Your task to perform on an android device: Share the My Voice recorded file with my friend Cerebra Research at dbwscratch.test.id4@gmail.com using gmail in the Sound Recorder Plus app.
Image 0: 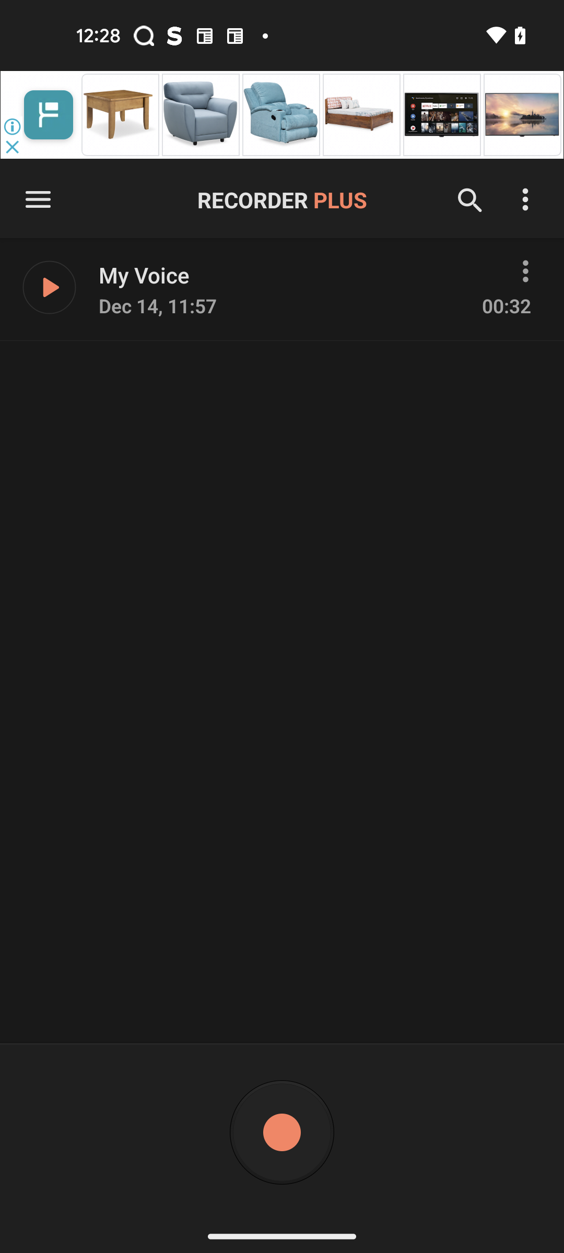
Click on the three dots of My Voice audio file
Step 0: click (525, 273)
Image 1: 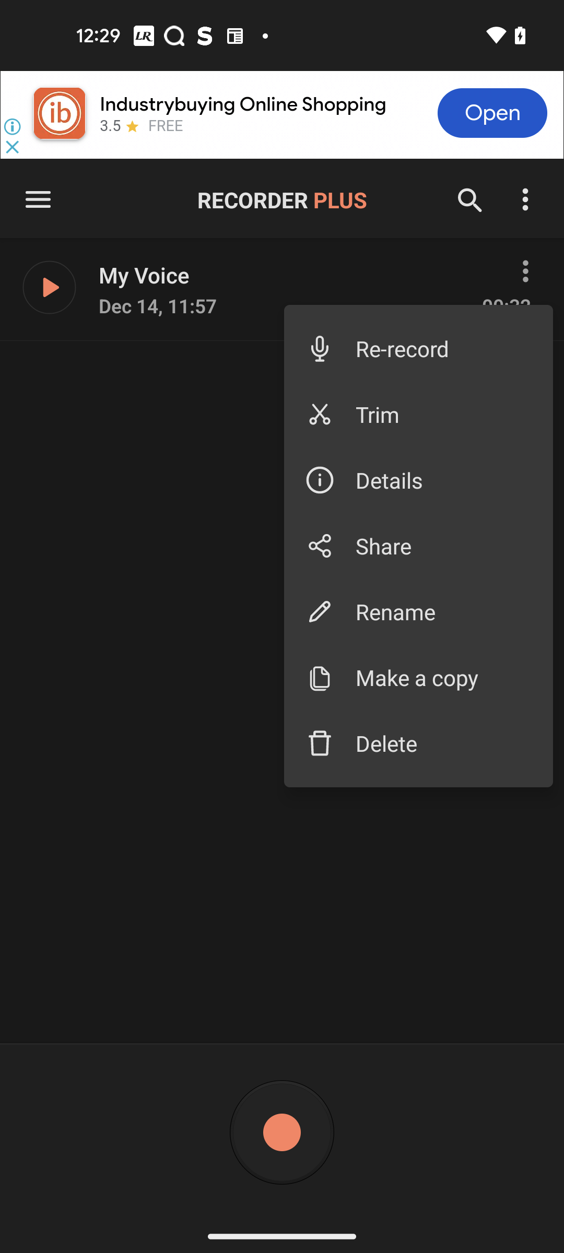
Click on the Share option
Step 1: click (443, 546)
Image 2: 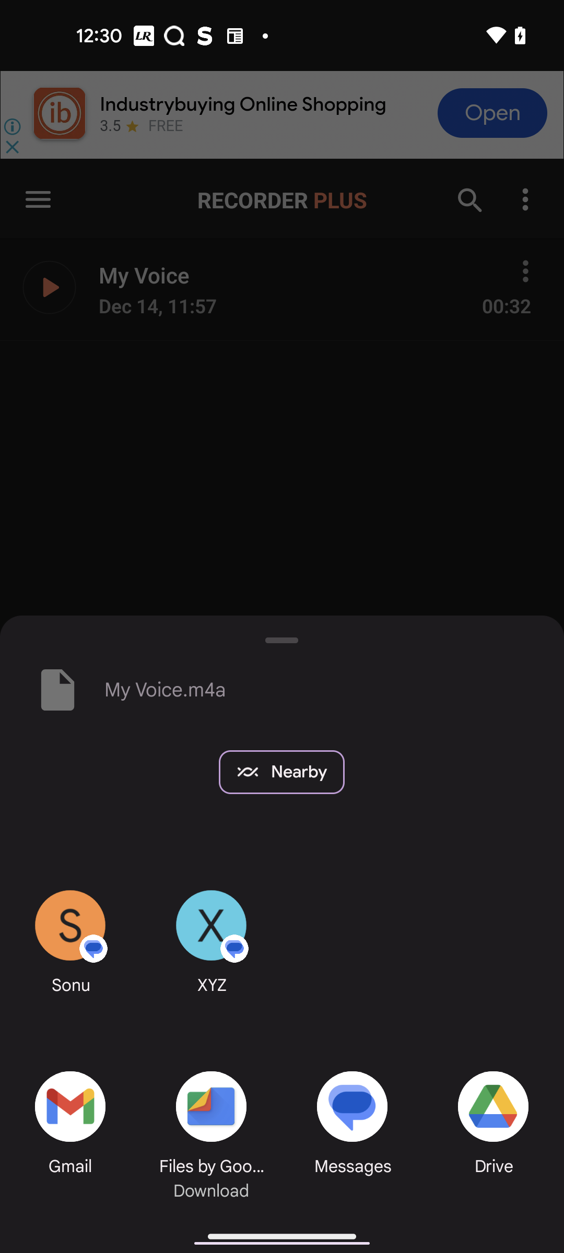
Click on the Gmail
Step 2: click (68, 1107)
Image 3: 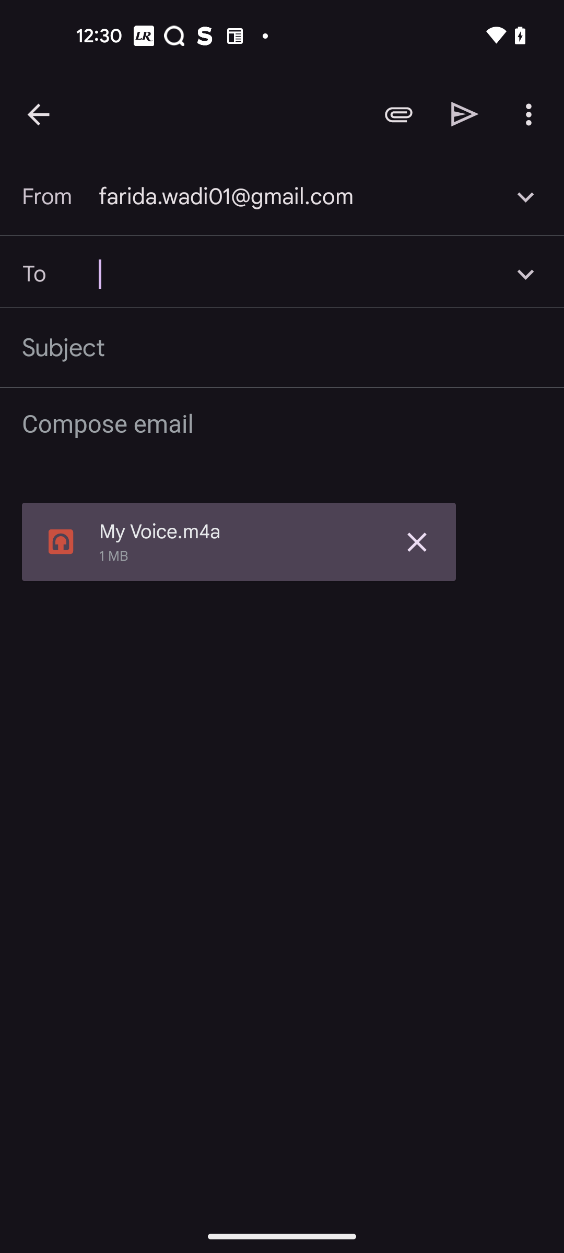
Type dbwscratch.test.id4@gmail.com
Step 3: type "dbwscratch.test.id4@gmail.com"
Image 4: 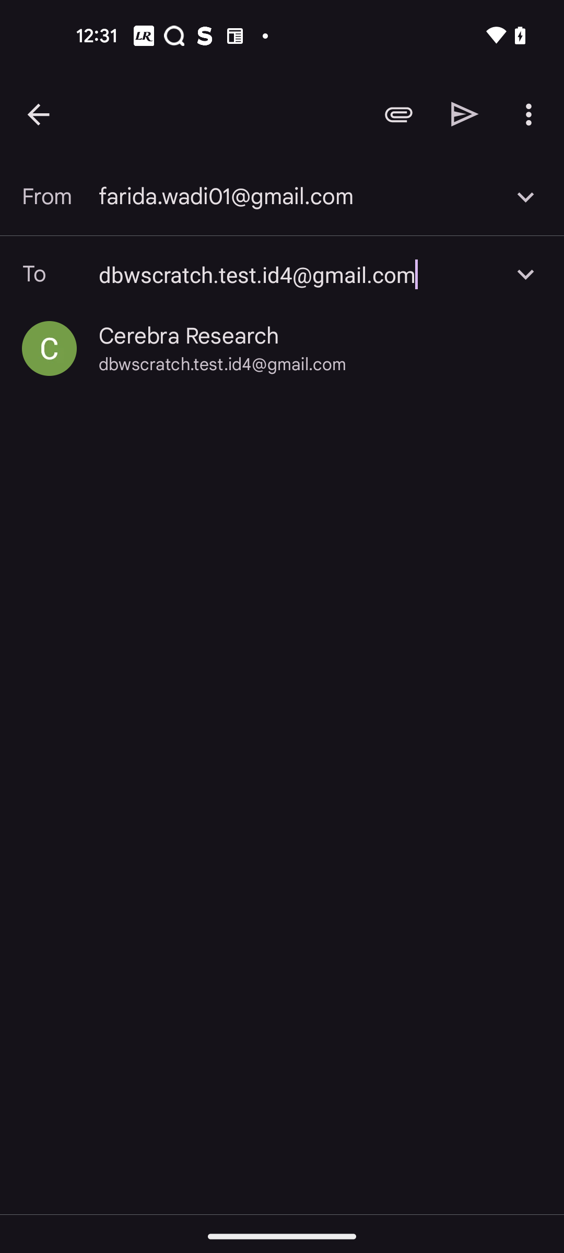
Click on the Cerebra Research id
Step 4: click (189, 336)
Image 5: 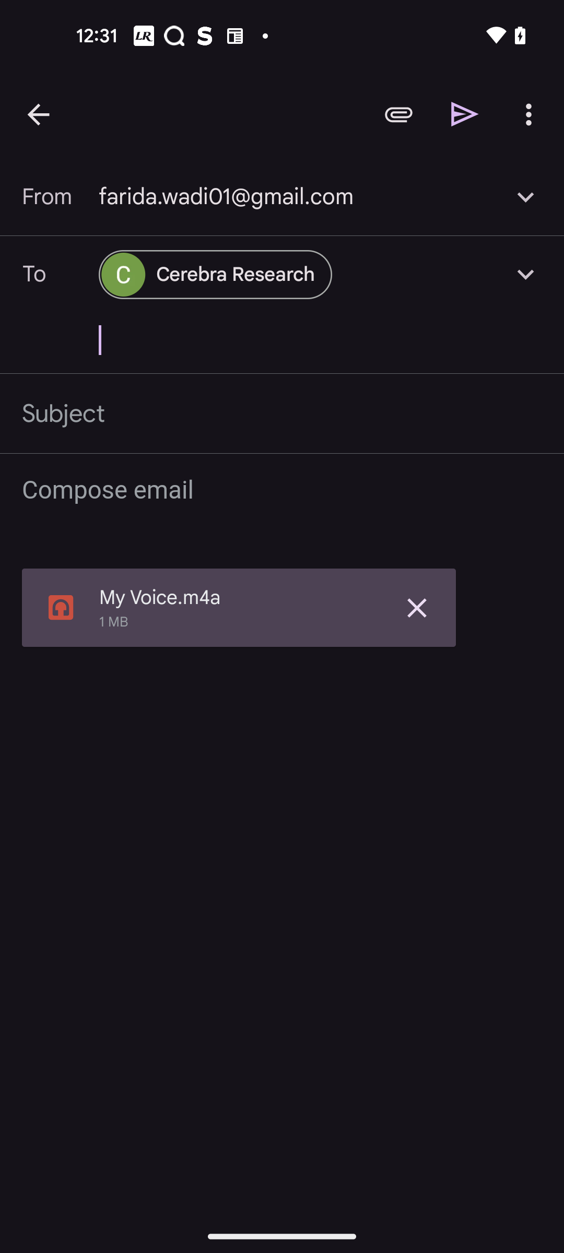
Click on the Send icon
Step 5: click (465, 114)